Your task to perform on an android device: Open the Sandisk Cruzer Blade pendrive and show its price, specifications, reviews and ratings.
Image 0: 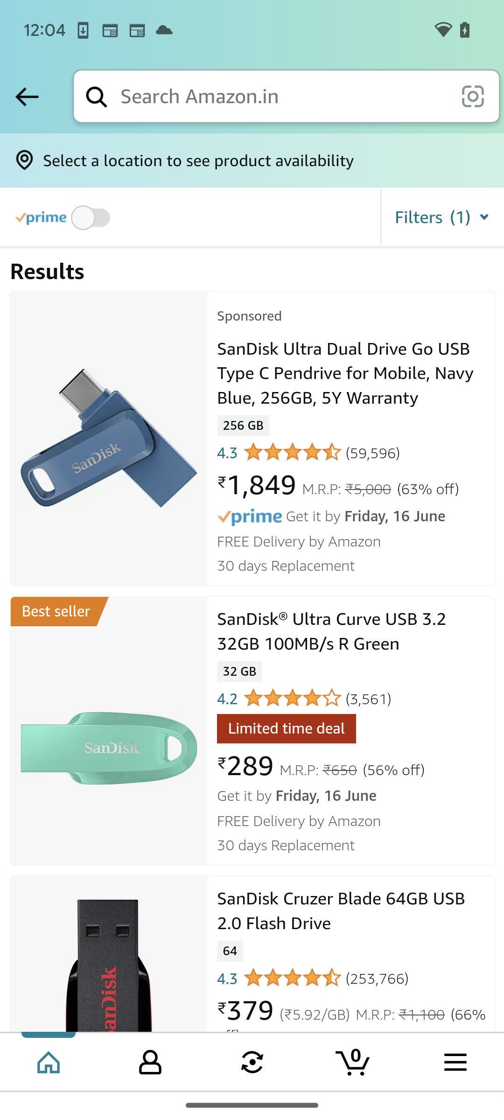
Open the third product from the results list
Step 0: click (351, 910)
Image 1: 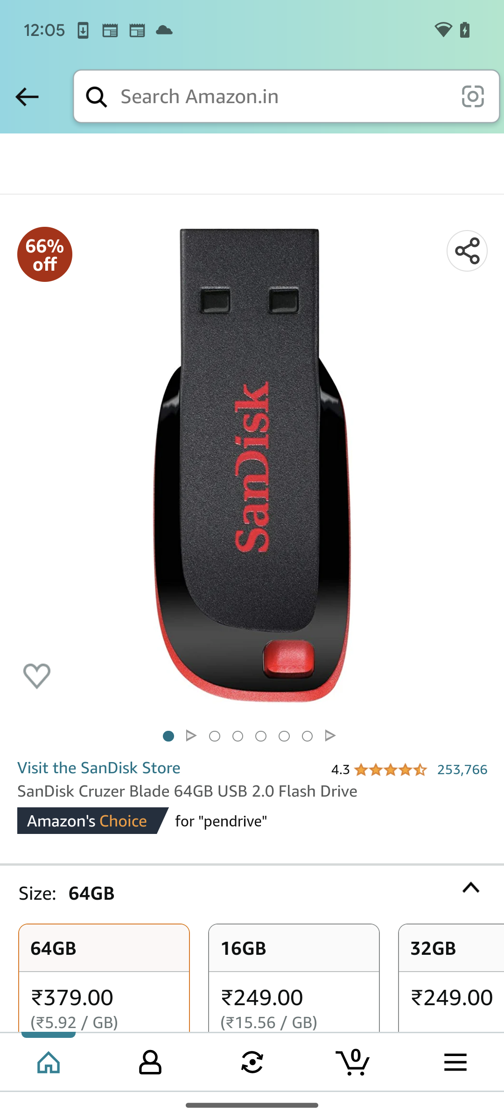
Swipe up to see the product price
Step 1: scroll down
Image 2: 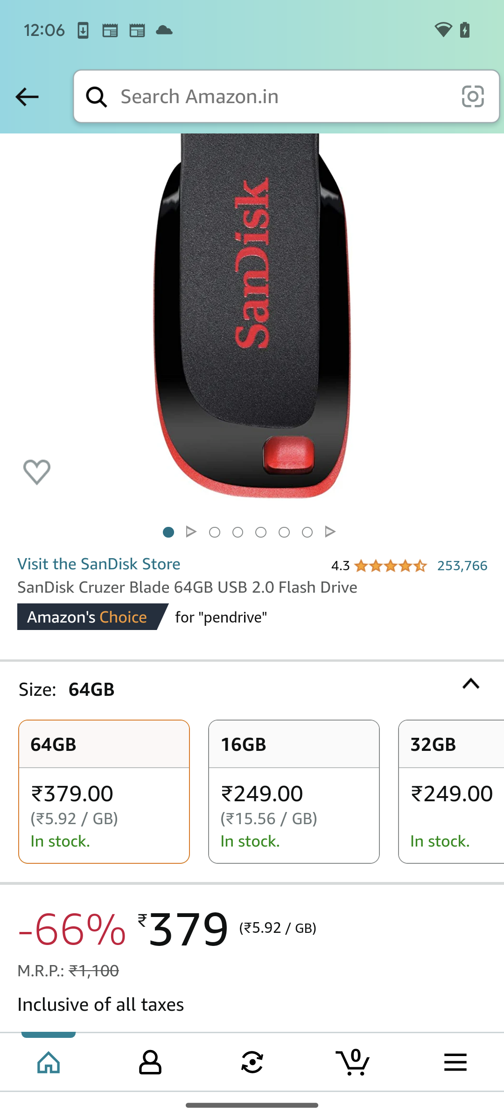
Swipe up to view the product specifications
Step 2: scroll down
Image 3: 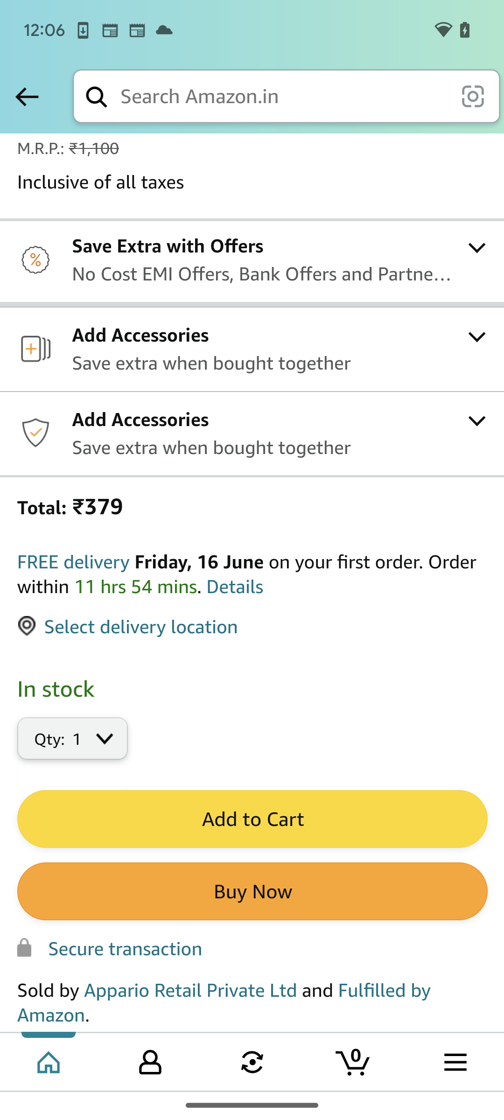
Swipe up to view the product specifications
Step 3: scroll down
Image 4: 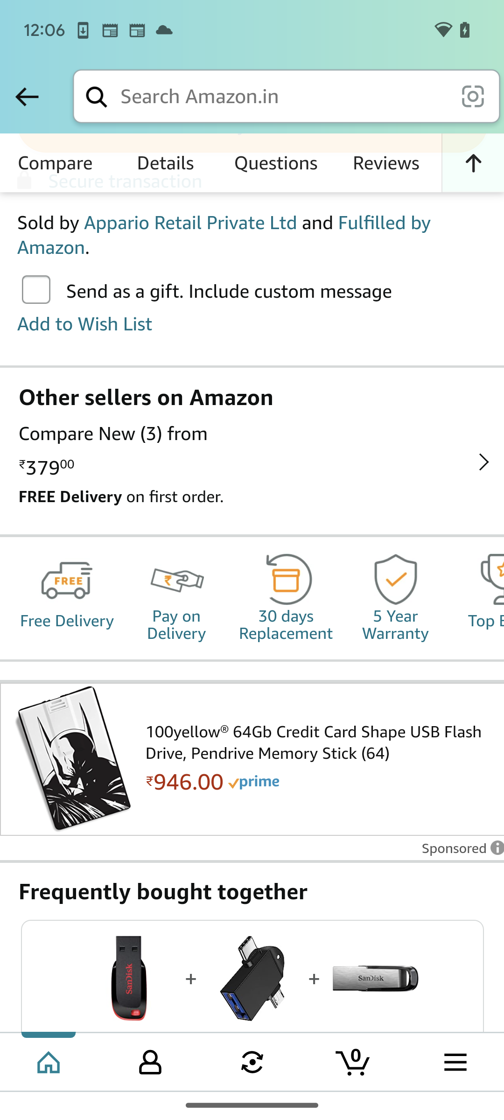
Swipe up to view the product specifications
Step 4: scroll down
Image 5: 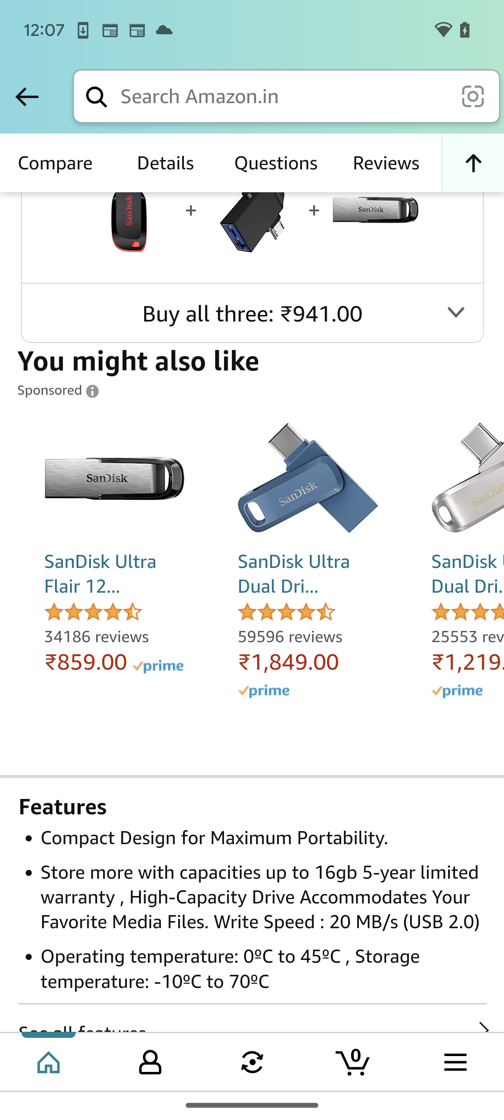
Swipe up to view the product specifications
Step 5: scroll down
Image 6: 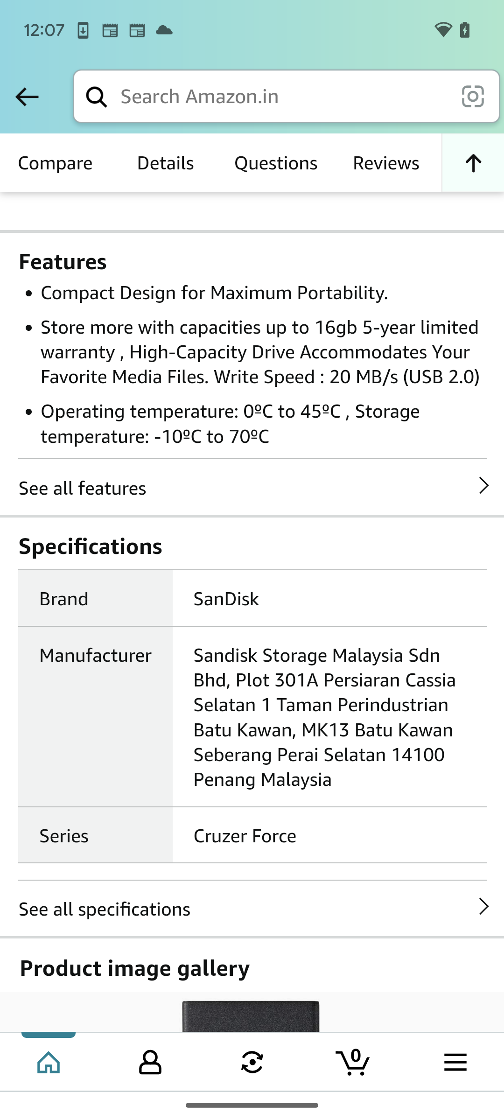
Click on "See all specifications"
Step 6: click (104, 910)
Image 7: 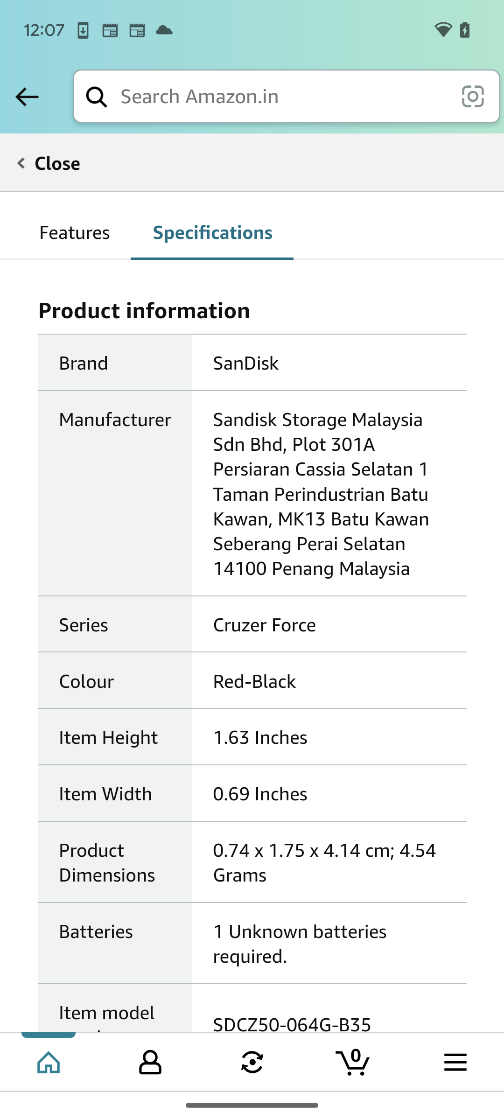
Swipe up
Step 7: scroll down
Image 8: 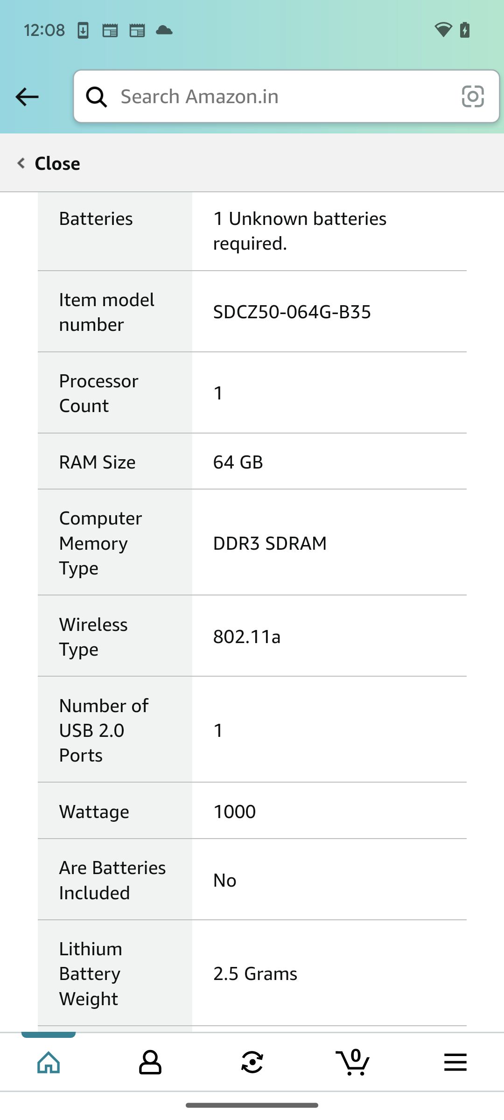
Swipe up
Step 8: scroll down
Image 9: 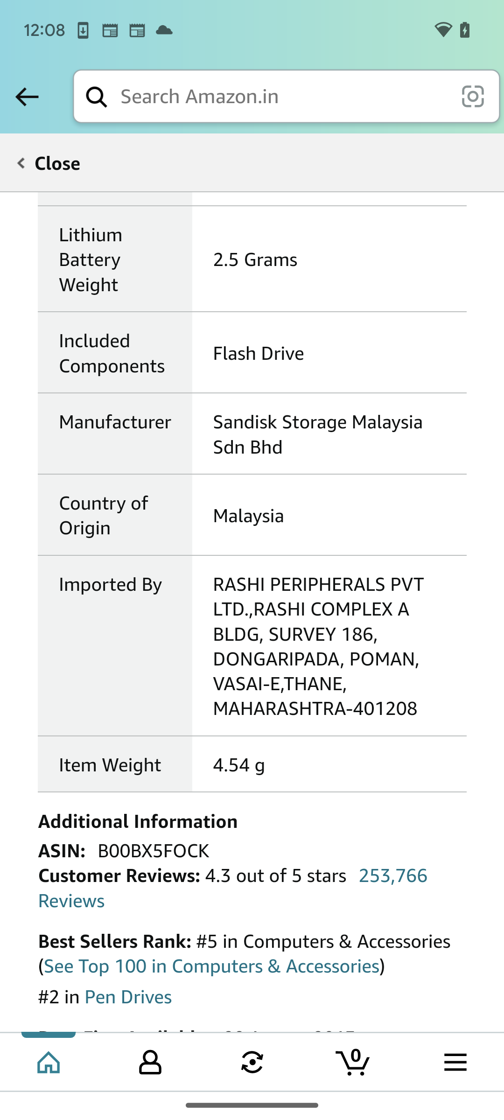
Go back to the previous page
Step 9: press back button
Image 10: 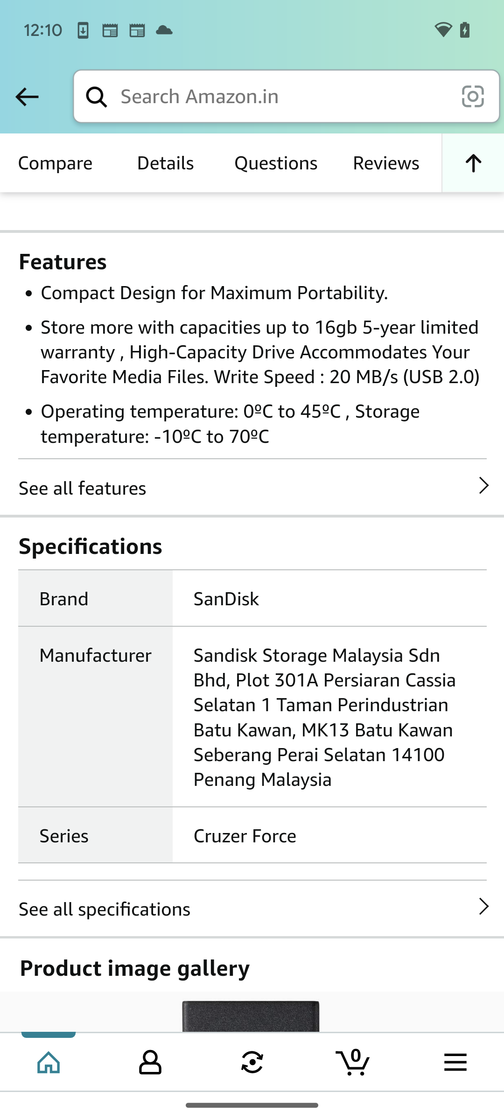
Swipe up to view the product reviews
Step 10: scroll down
Image 11: 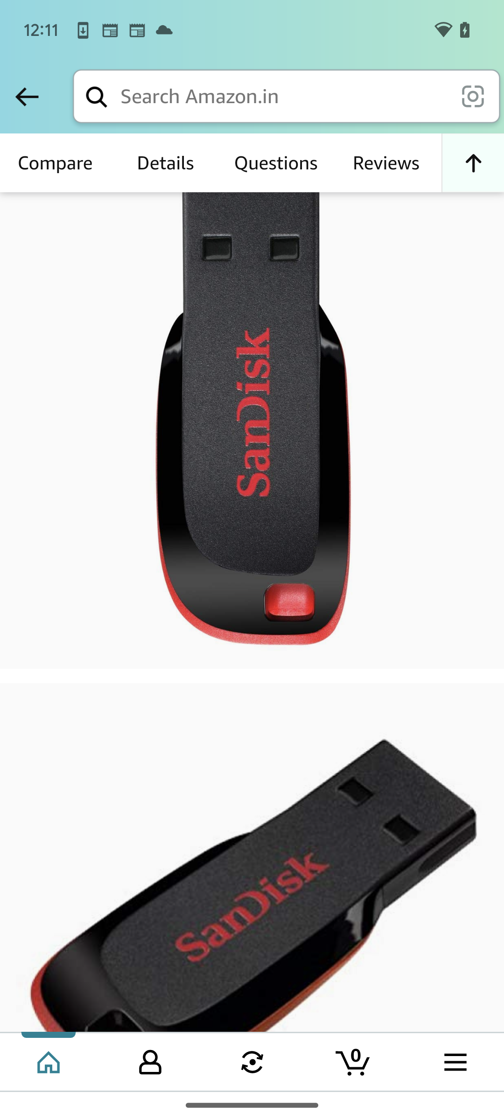
Swipe up to view the product reviews
Step 11: scroll down
Image 12: 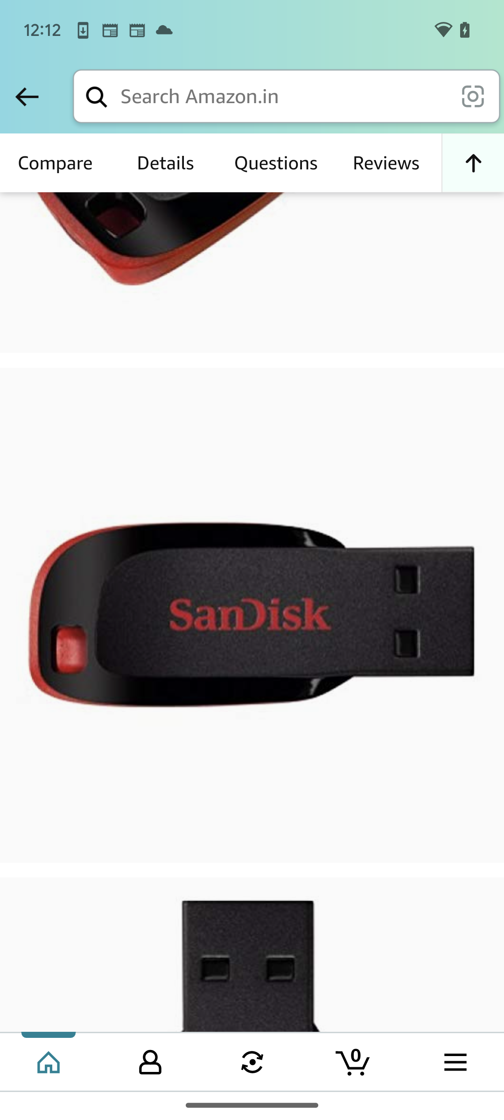
Swipe up to view the product reviews
Step 12: scroll down
Image 13: 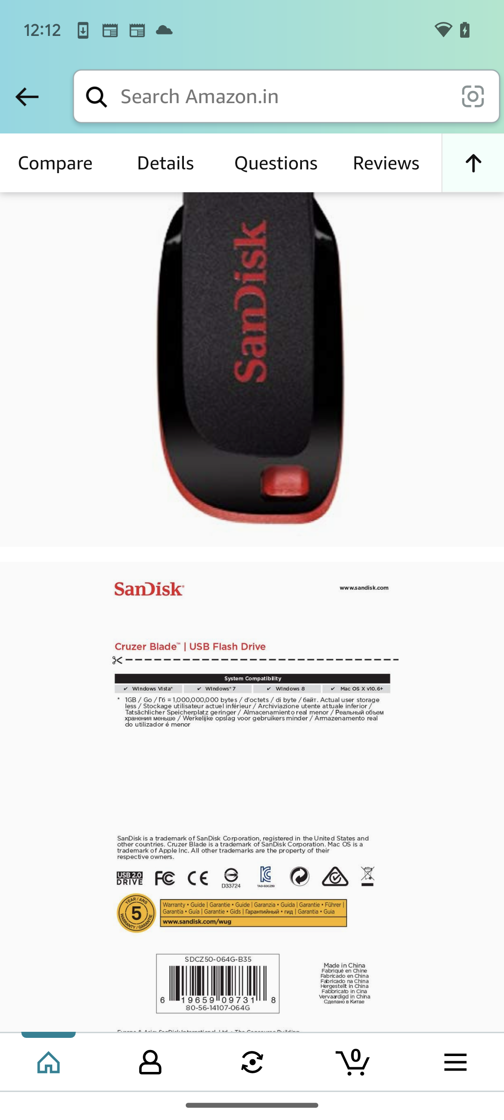
Swipe up to view the product reviews
Step 13: scroll down
Image 14: 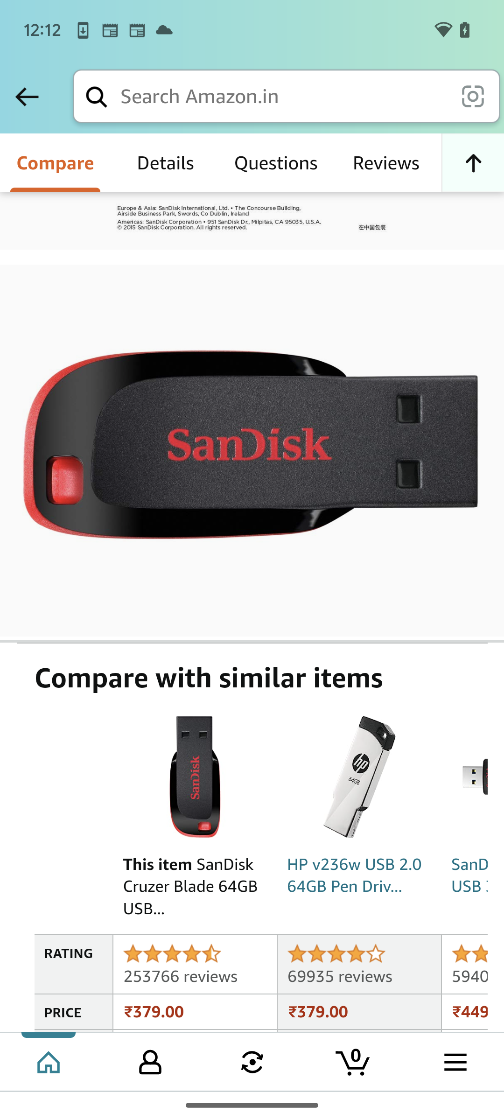
Swipe up to view the product reviews
Step 14: scroll down
Image 15: 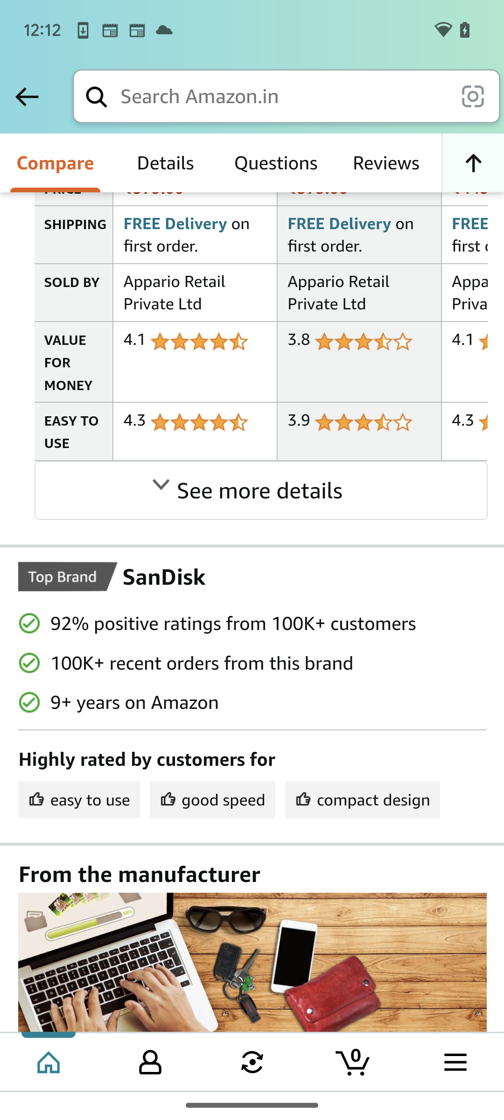
Swipe up to view the product reviews
Step 15: scroll down
Image 16: 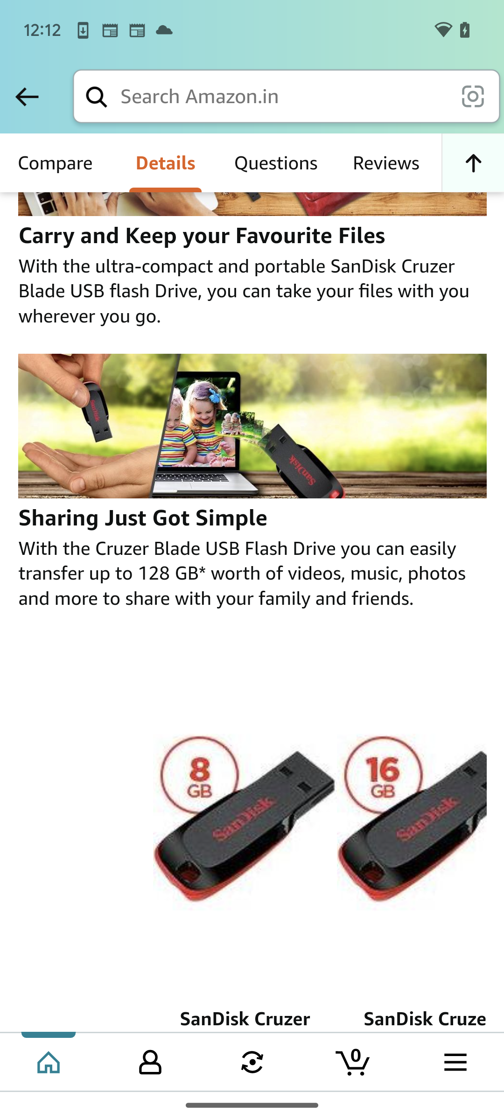
Swipe up to view the product reviews
Step 16: wait
Image 17: 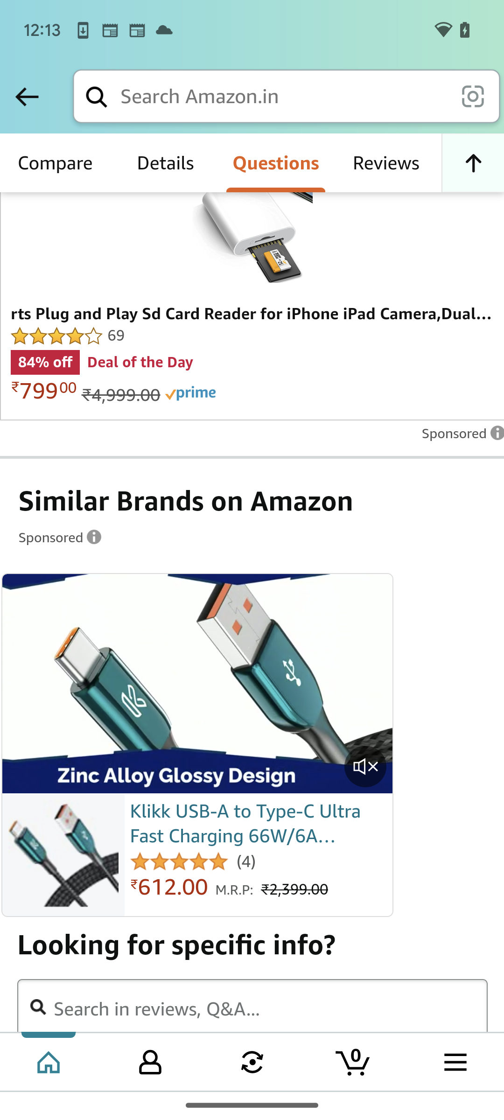
Swipe up to view the product reviews
Step 17: scroll down
Image 18: 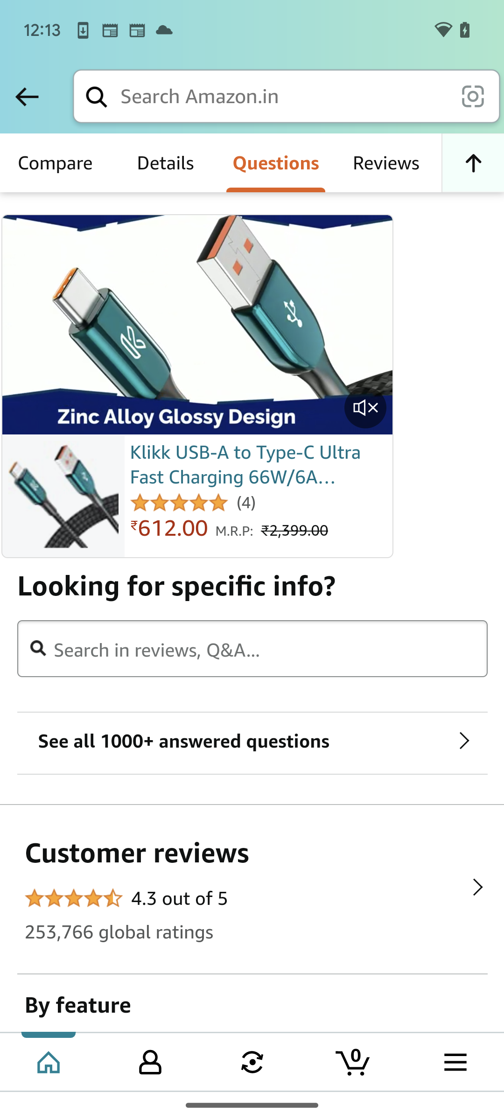
Swipe up
Step 18: scroll down